Your task to perform on an android device: Open the Tasty App, Type in a search bar and search for Brick French Toast, then select to view it.
Image 1: 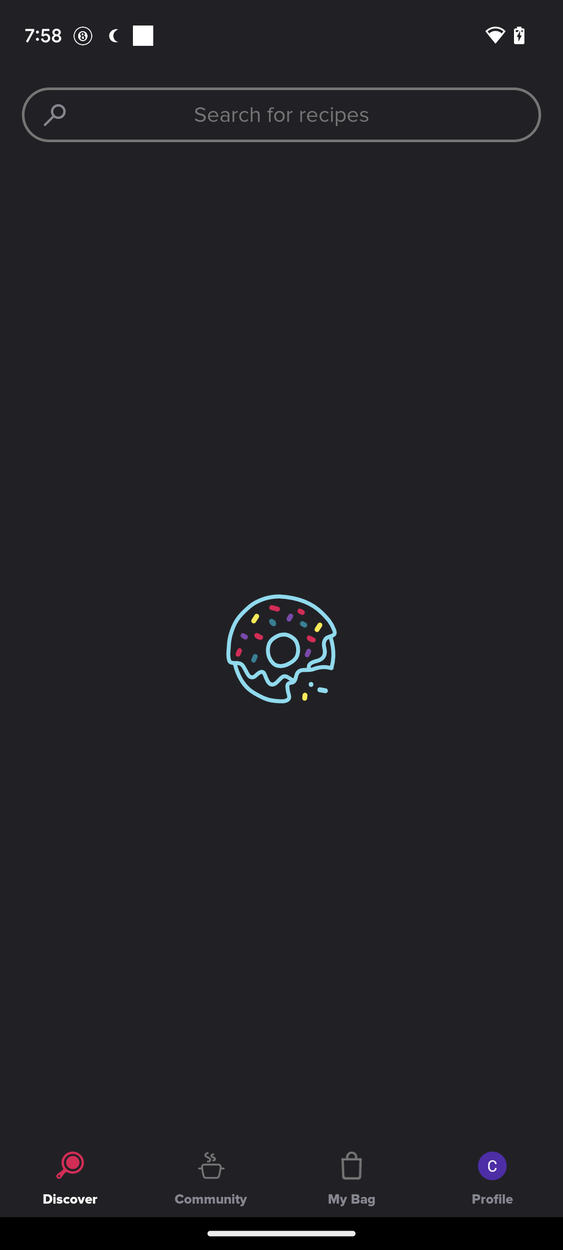
Open Tasty app
Step 1: wait
Image 2: 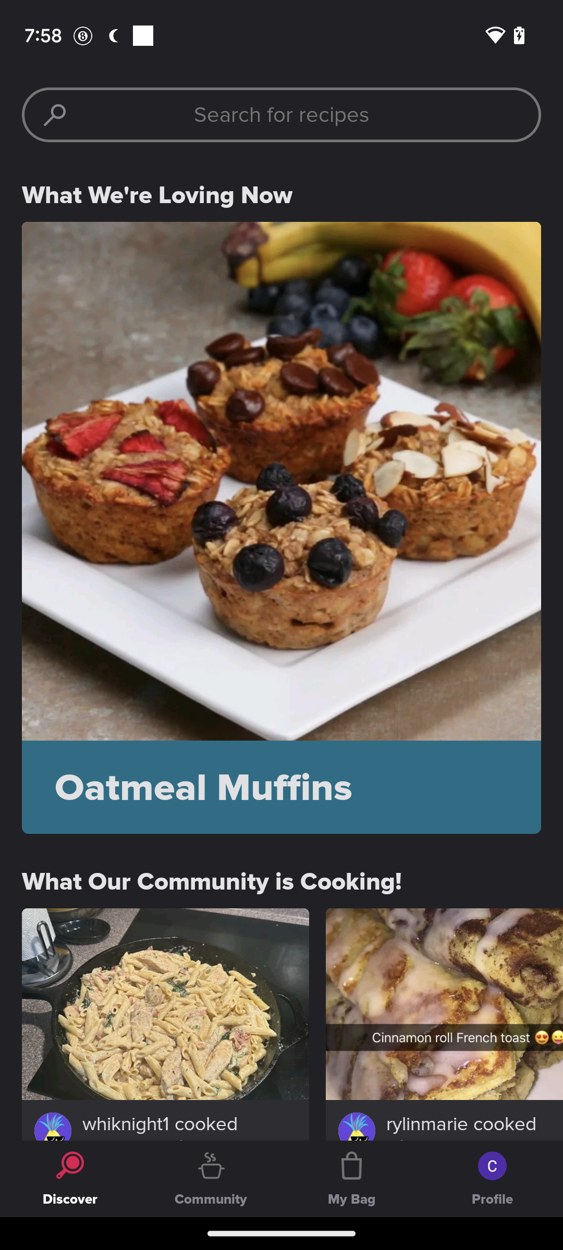
Click on the Search icon at the Top left corner of the screen
Step 2: click (55, 115)
Image 3: 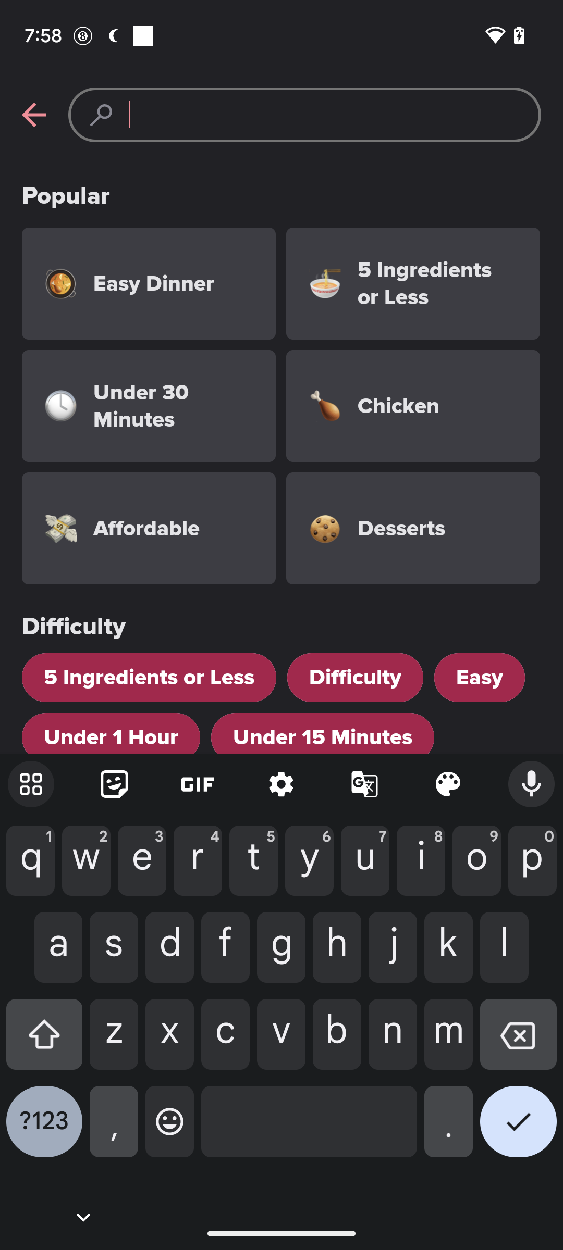
Type Brick French Toast
Step 3: type "Brick French Toast"
Image 5: 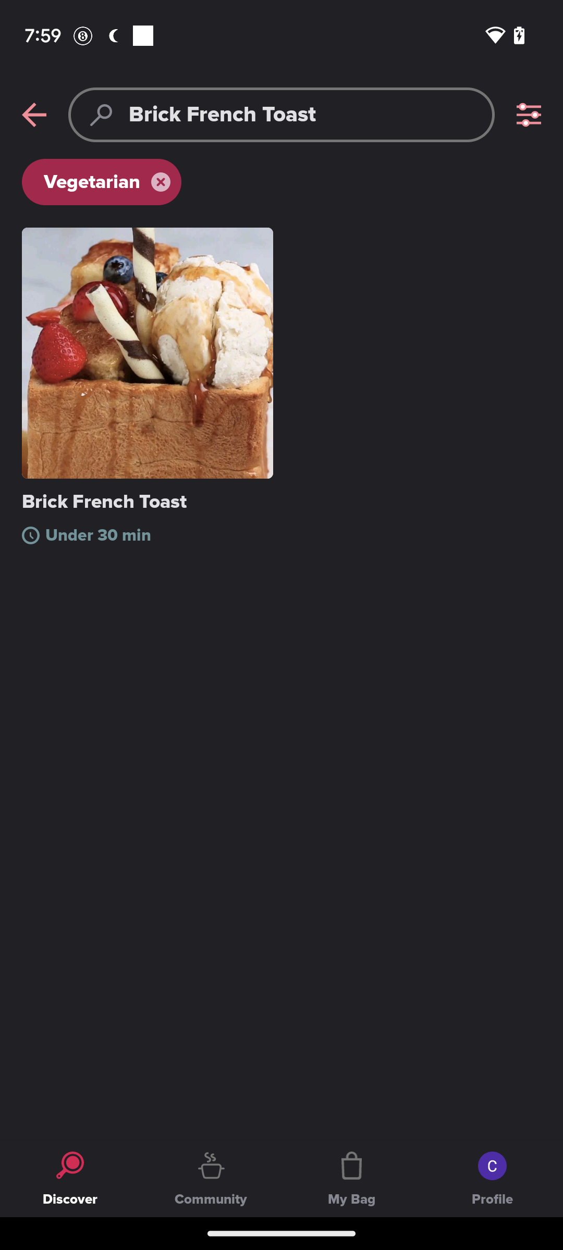
Click on Brick French Toast at the Top of the screen
Step 5: click (148, 353)